Your task to perform on an android device: Add a Nike Rival sprint of size 10 to cart for mom to nike app
Image 0: 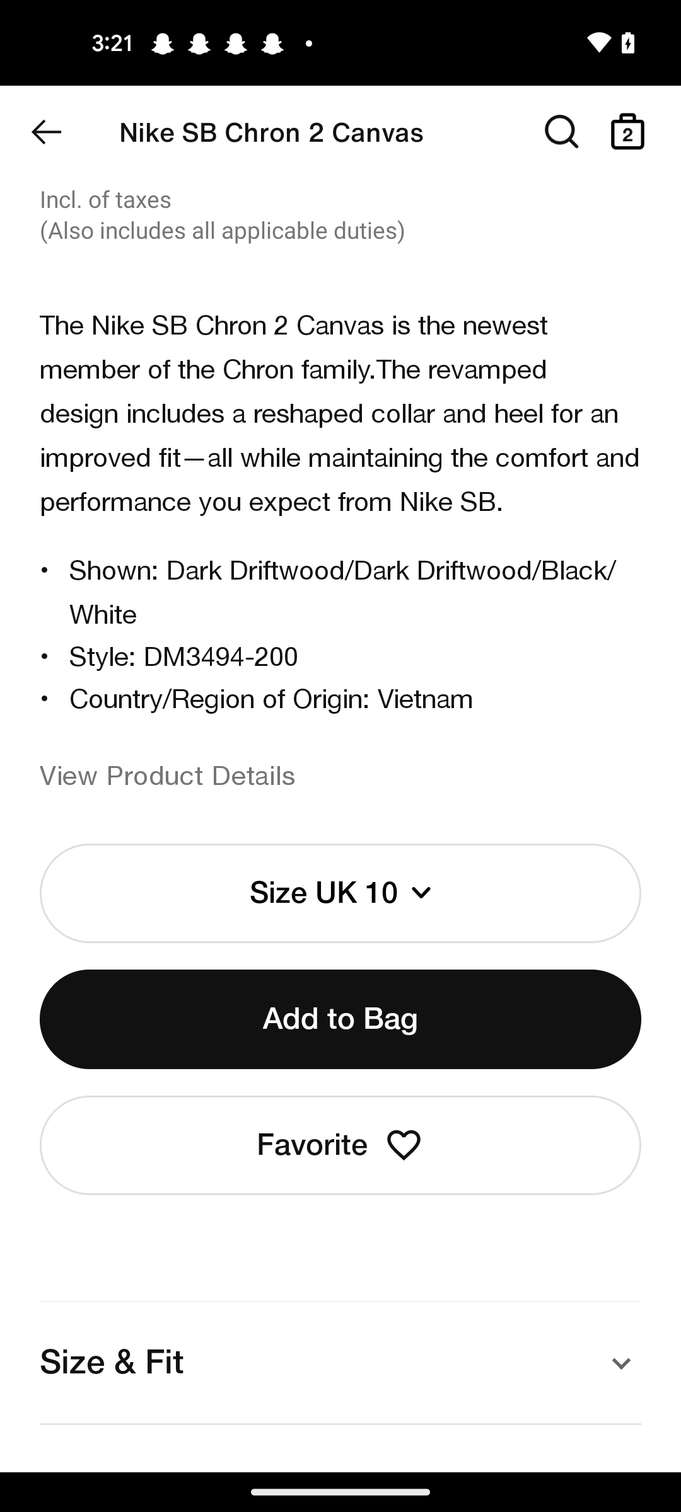
Go back to the previous page 
Step 0: press back button
Image 1: 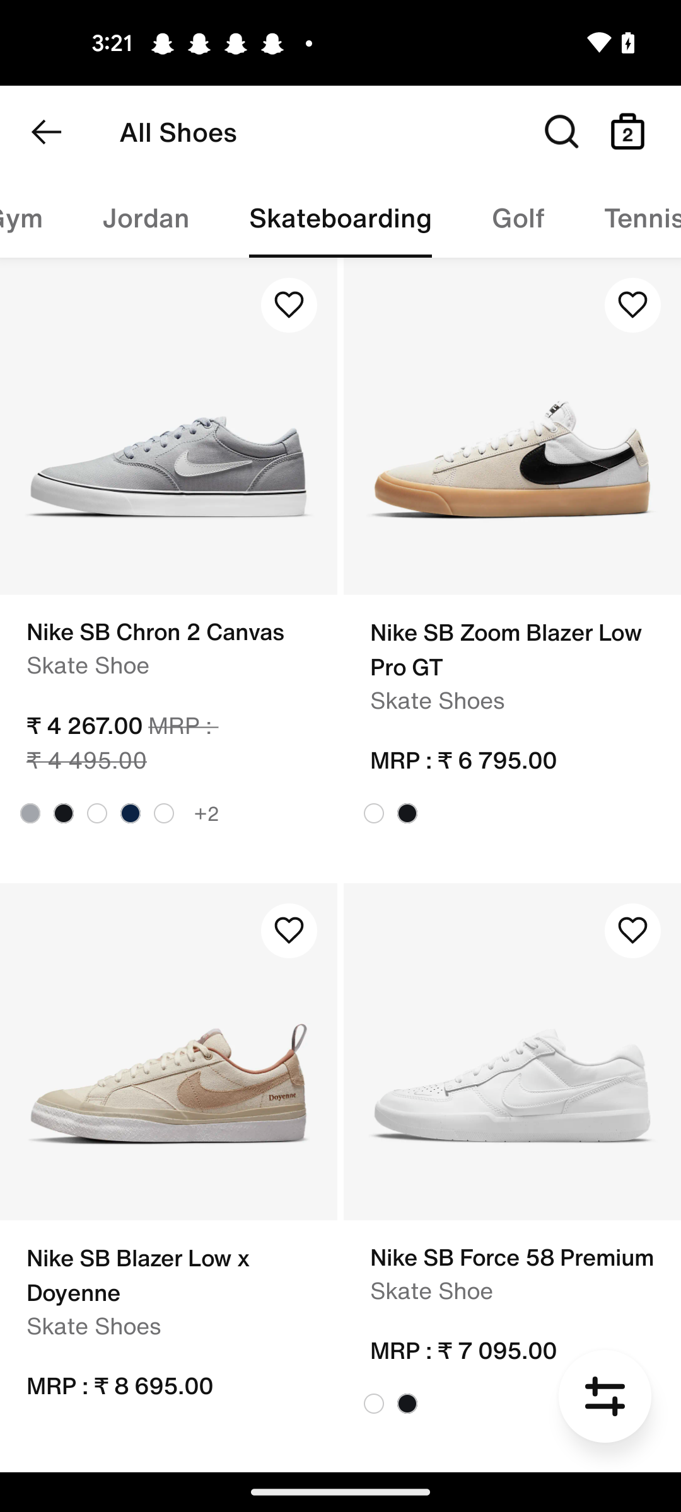
Swipe left to view the more option 
Step 1: scroll right
Image 2: 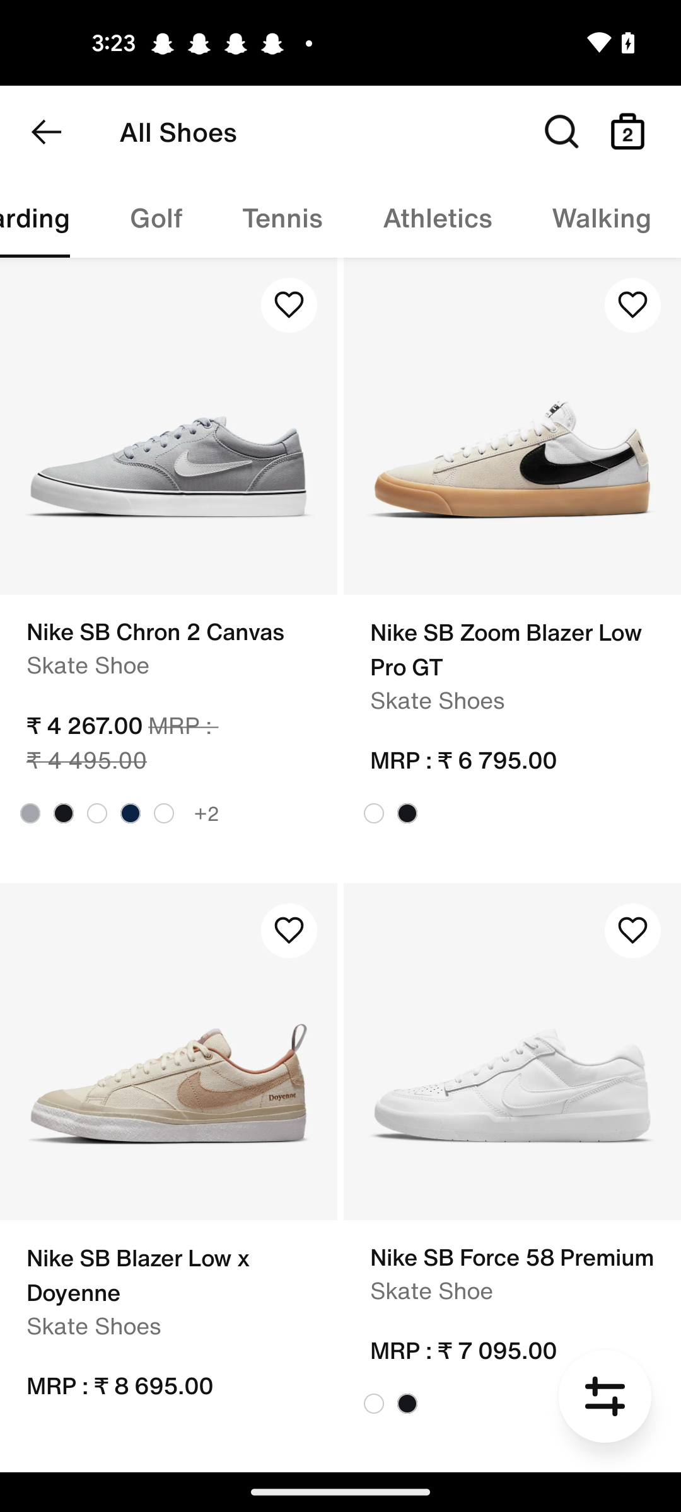
Click on the Athletics tab of the screen 
Step 2: click (438, 217)
Image 3: 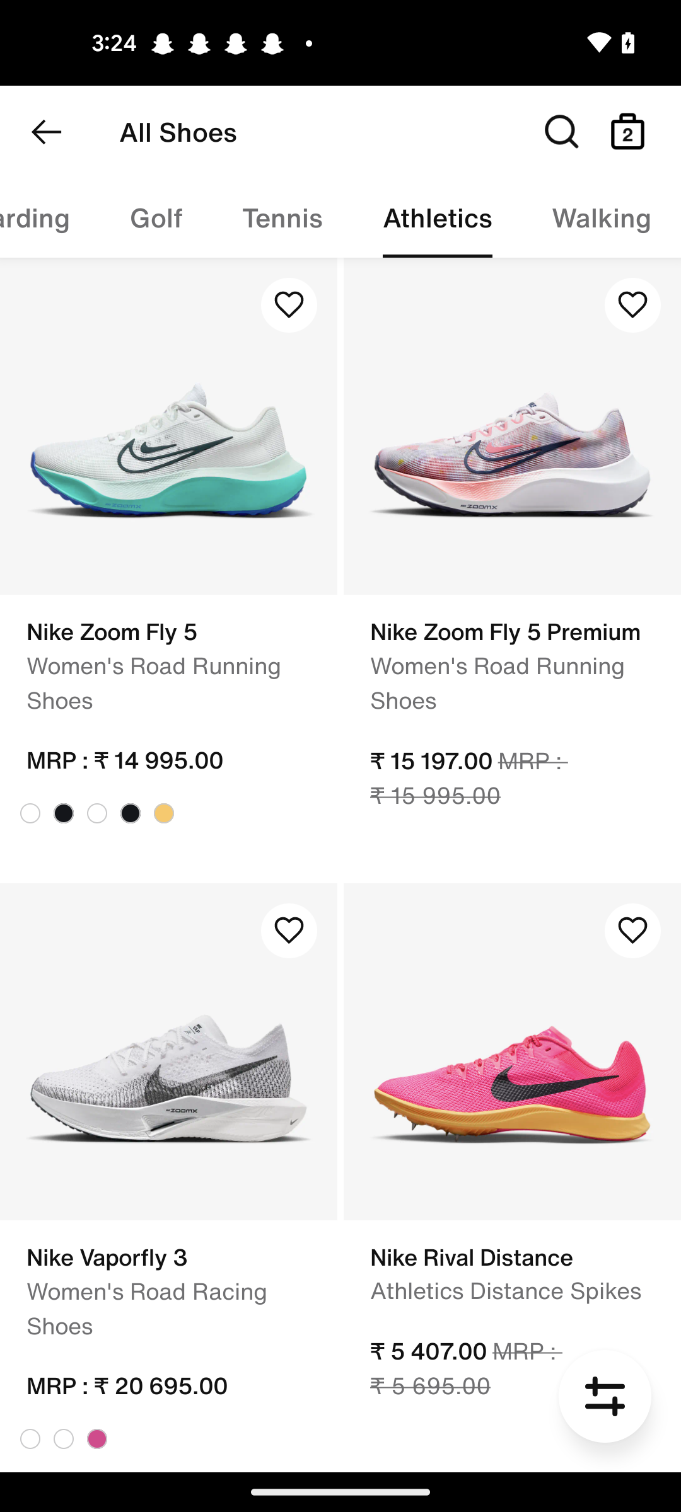
Swipe up
Step 3: scroll down
Image 4: 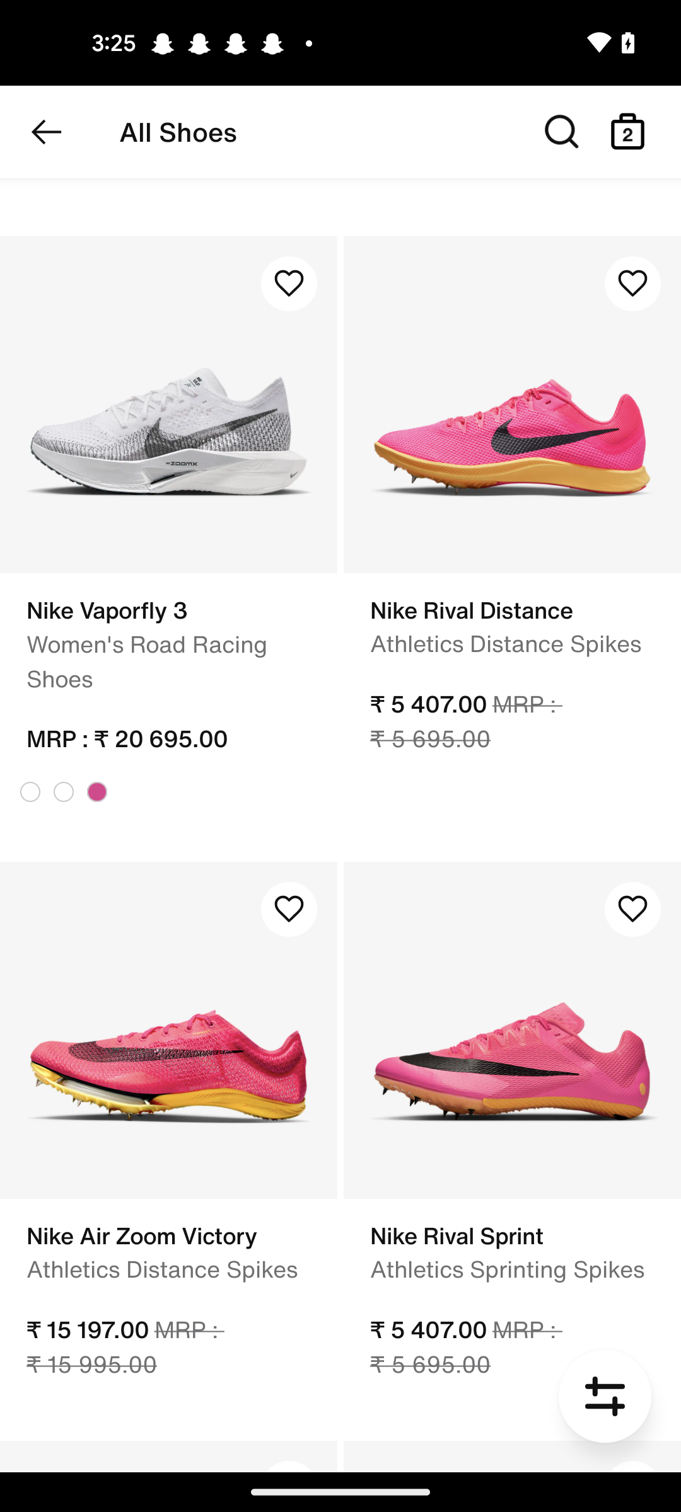
Click on the Nike Rival sprint option of the screen 
Step 4: click (512, 1029)
Image 5: 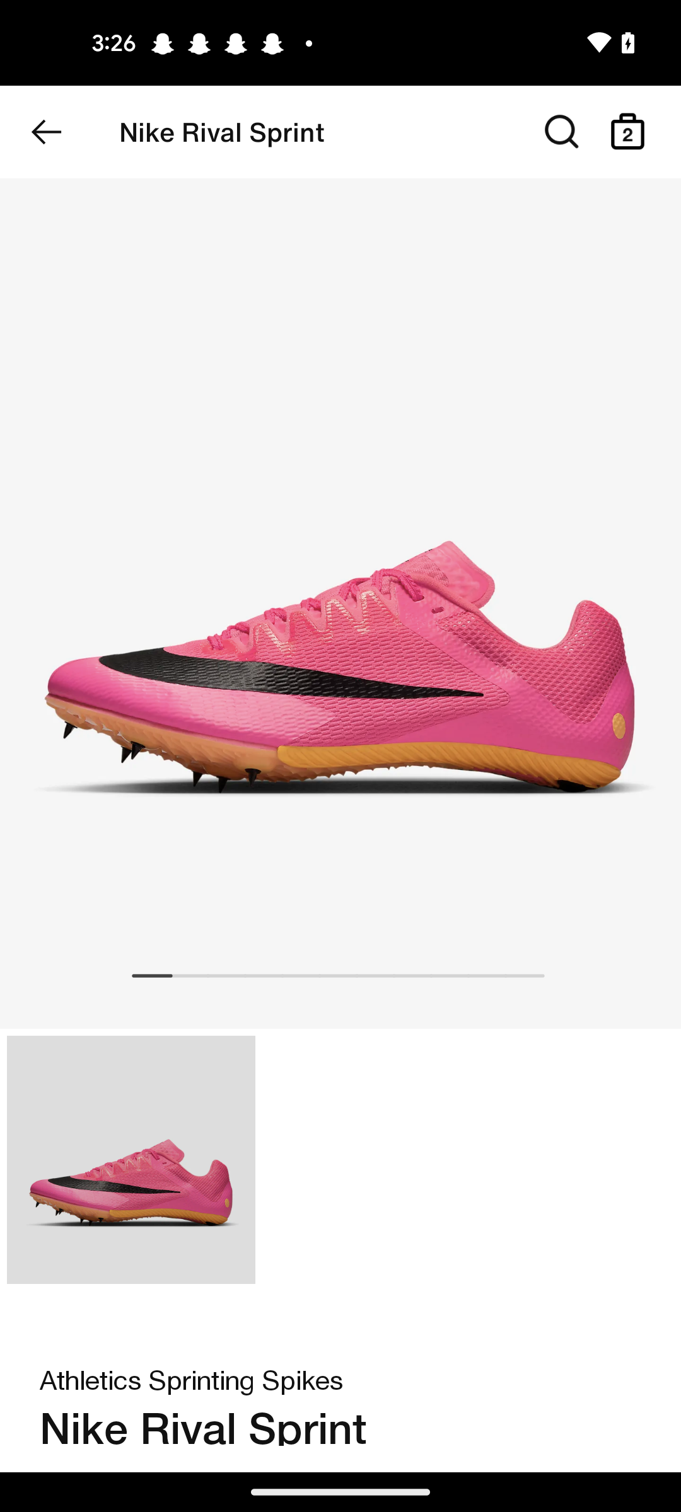
Swipe up to view the select size tab
Step 5: scroll down
Image 6: 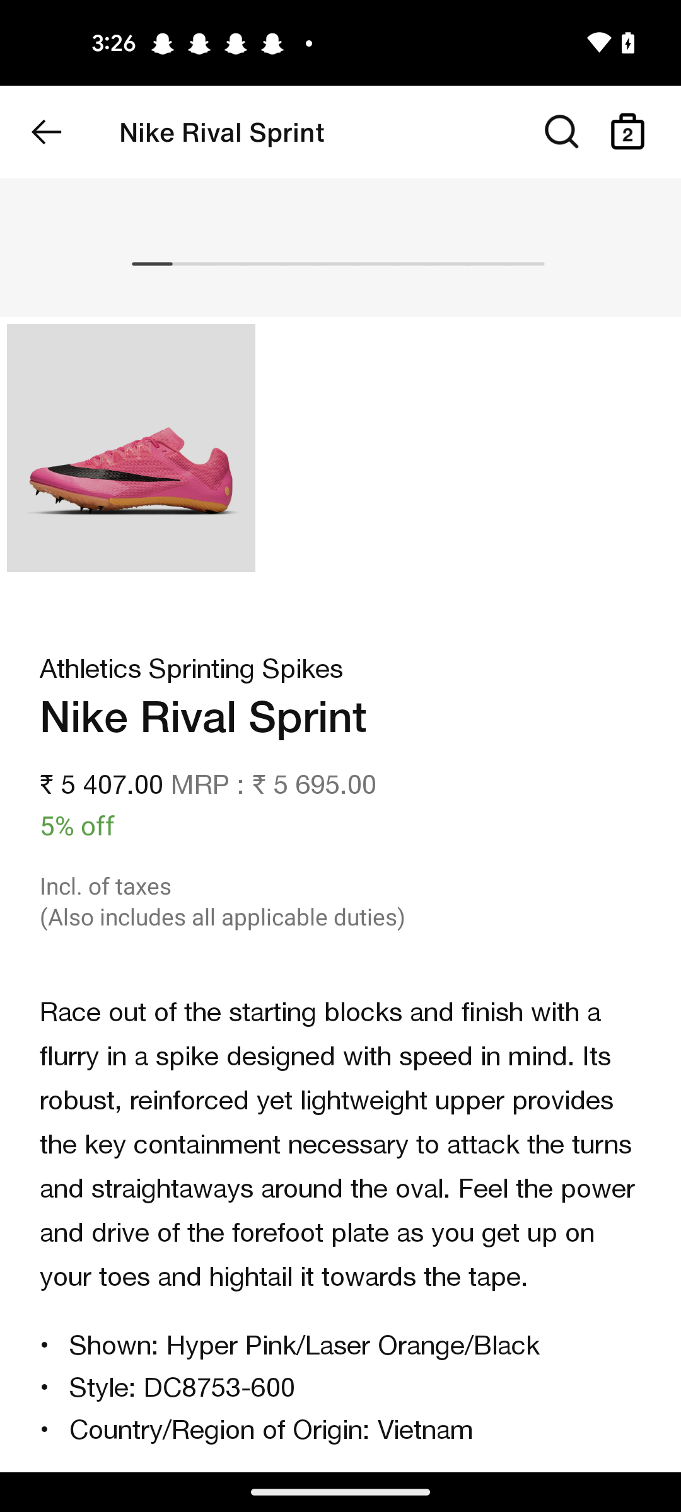
Swipe up to view the select size tab
Step 6: scroll down
Image 8: 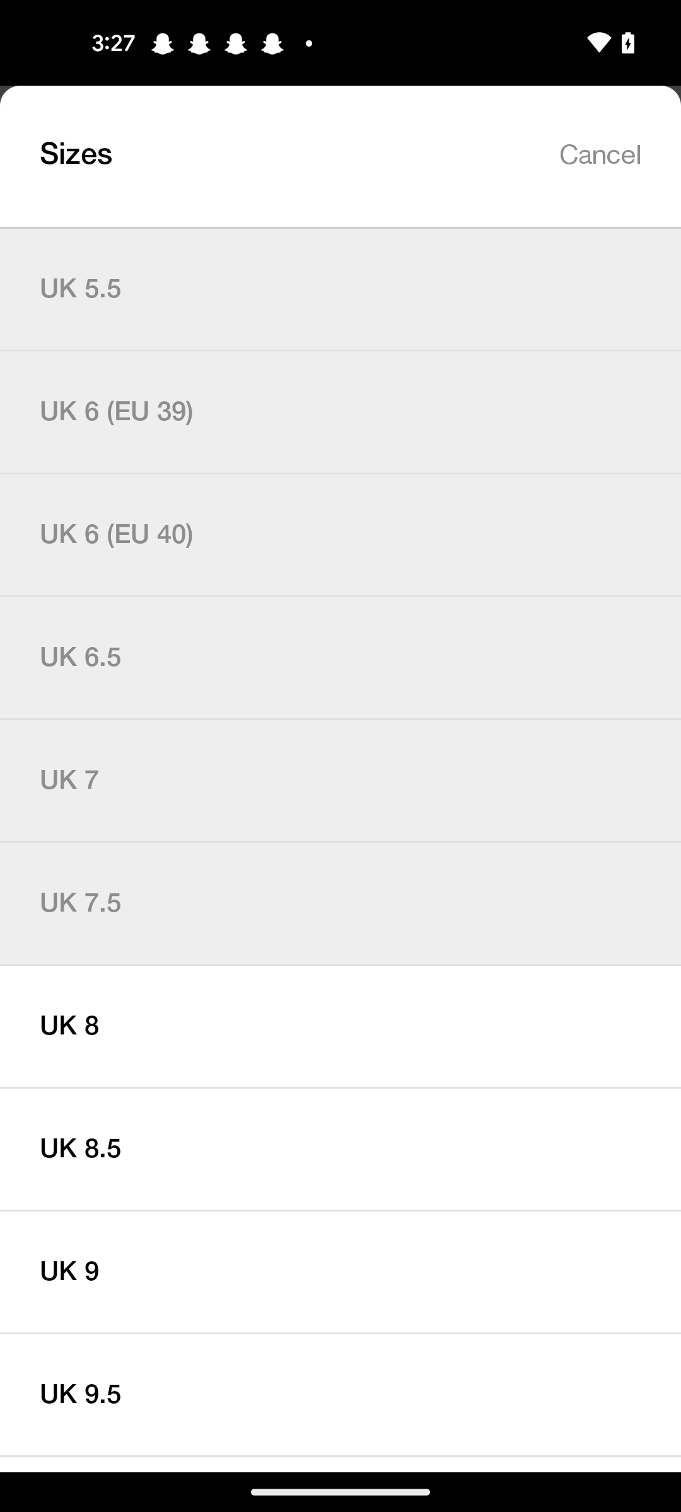
Click on the Select size tab
Step 8: wait
Image 9: 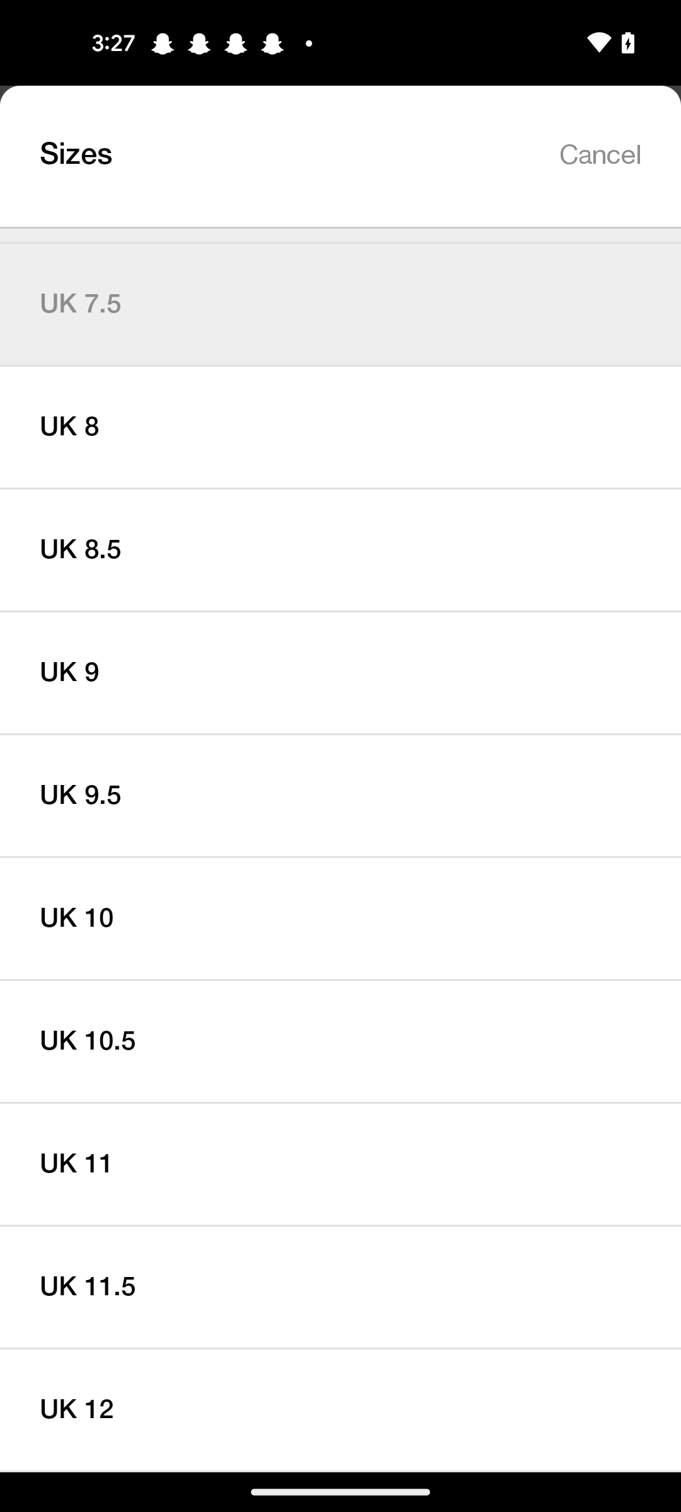
Select the UK 10 size 
Step 9: click (340, 918)
Image 10: 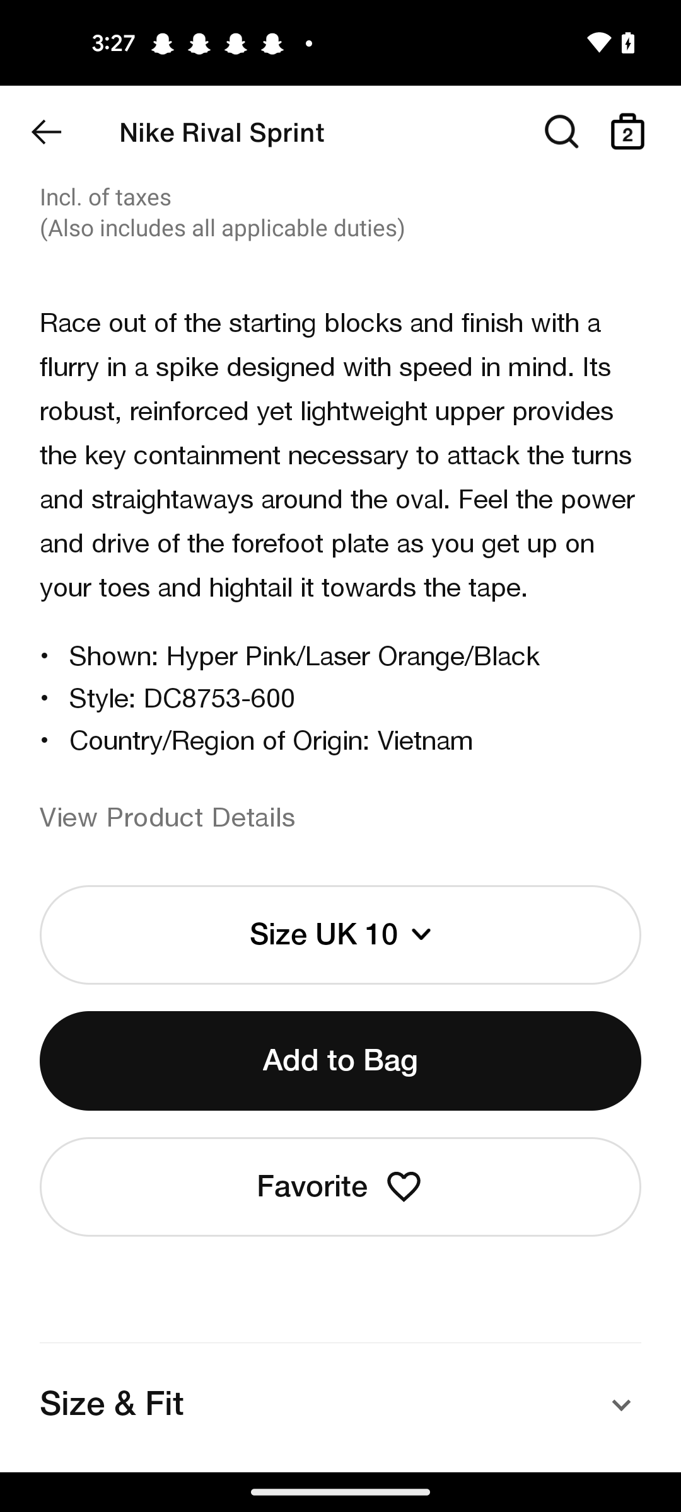
Click on the Add to bag tab
Step 10: click (340, 1060)
Image 11: 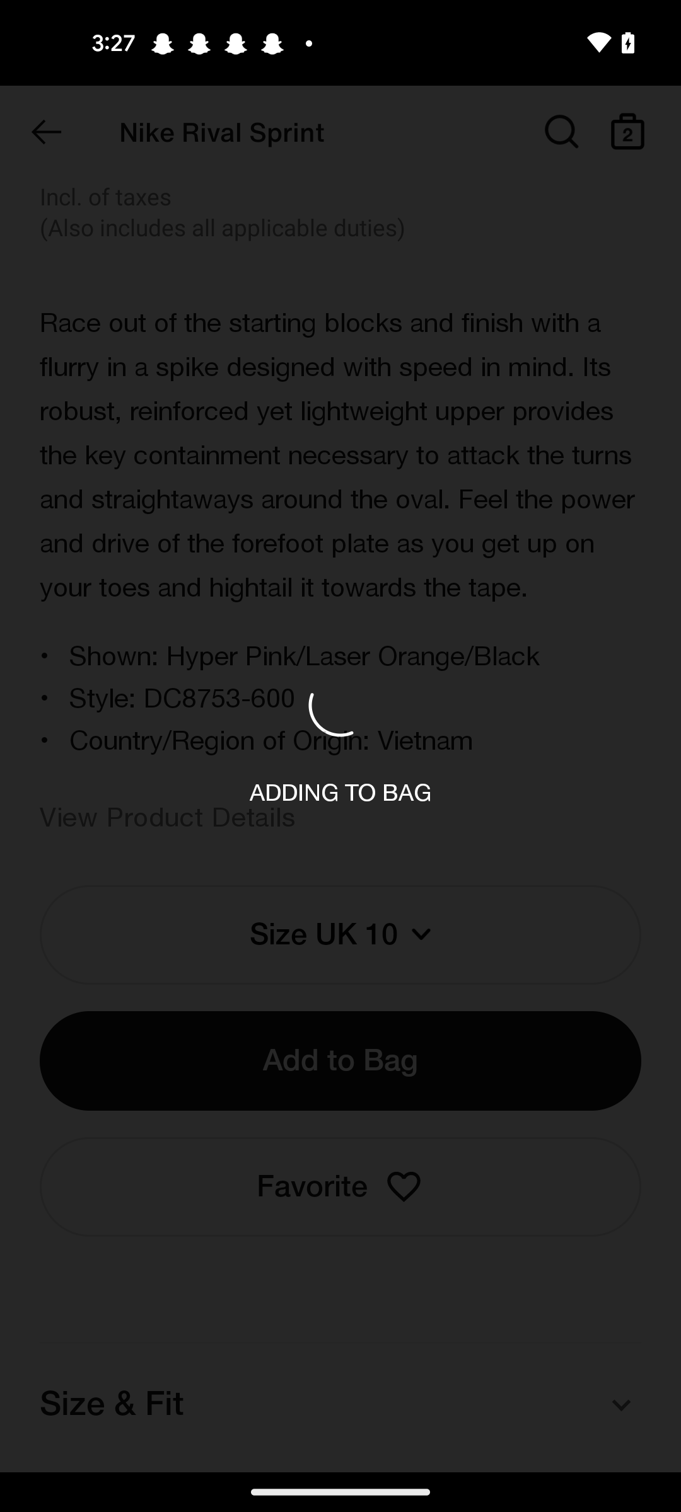
Click on the Add to bag tab
Step 11: wait